Your task to perform on an android device: Show the Laser printer category
Image 0: 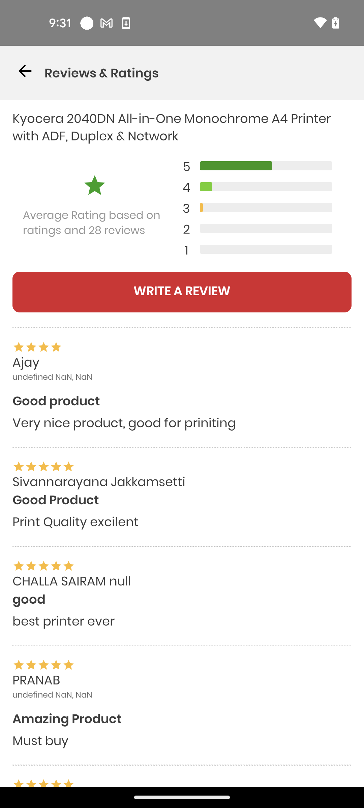
go back
Step 0: press back button
Image 1: 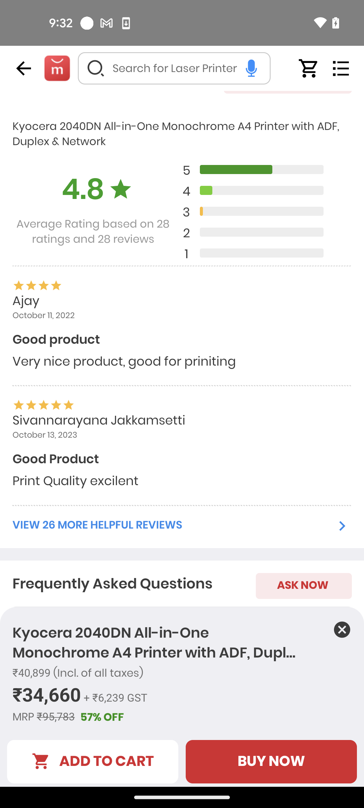
go back again
Step 1: press back button
Image 2: 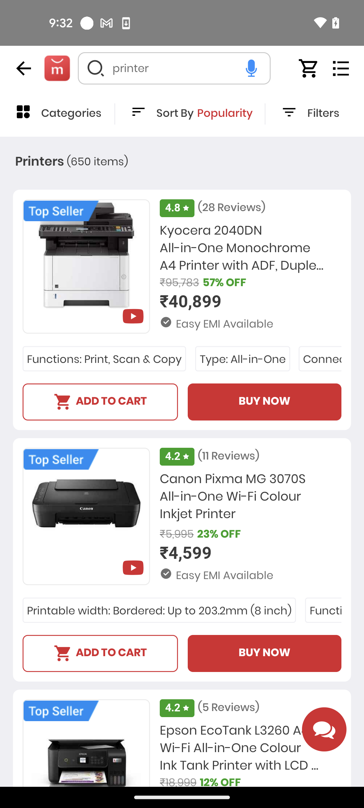
click on the Filters option
Step 2: click (323, 114)
Image 4: 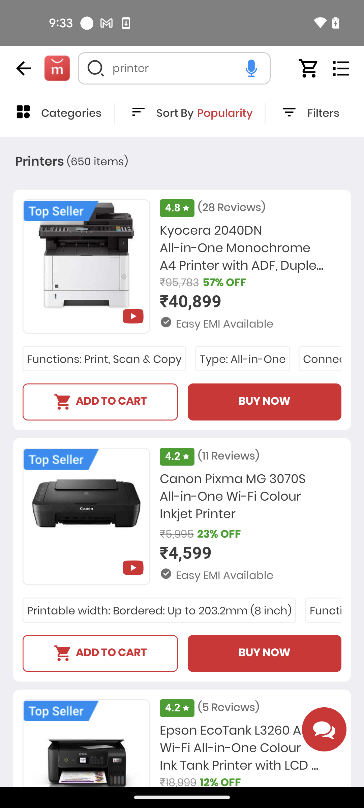
click on the Categories option
Step 4: click (71, 114)
Image 5: 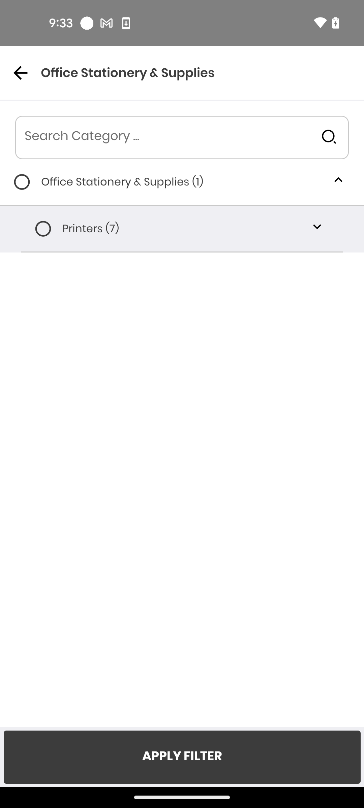
click on the Printers drop down
Step 5: click (320, 229)
Image 6: 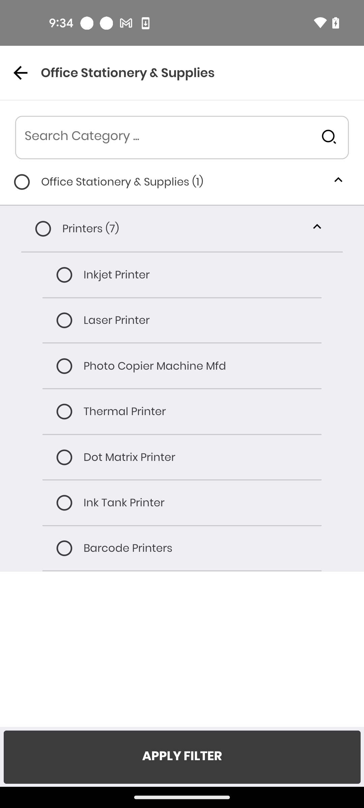
select the Laser Printer
Step 6: click (117, 321)